Your task to perform on an android device: I want to change the Untitle document name to Old Project
Image 0: 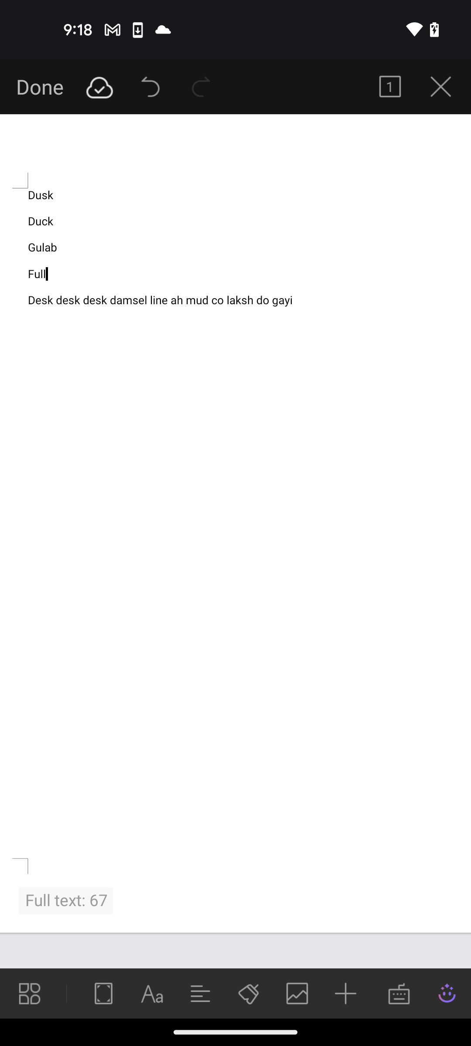
go back
Step 0: press back button
Image 1: 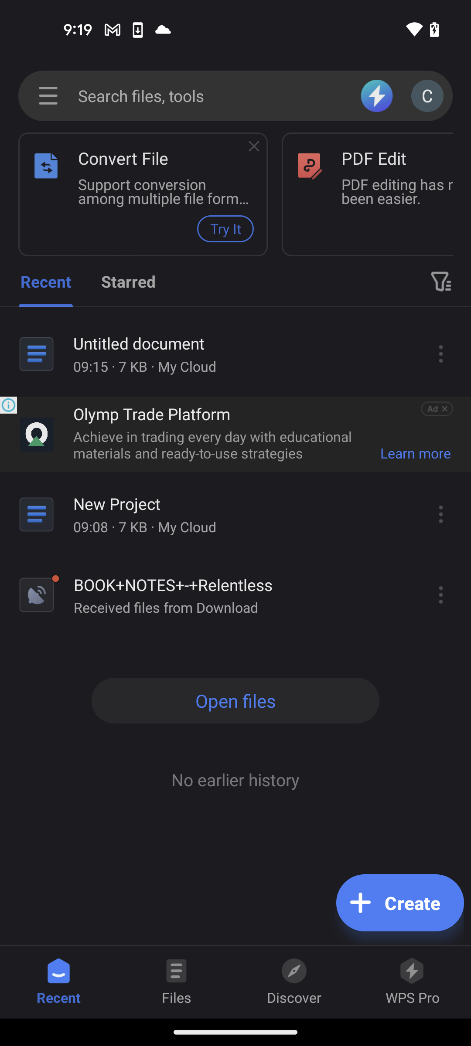
click on the three dots icon of Untitled document
Step 1: click (436, 355)
Image 2: 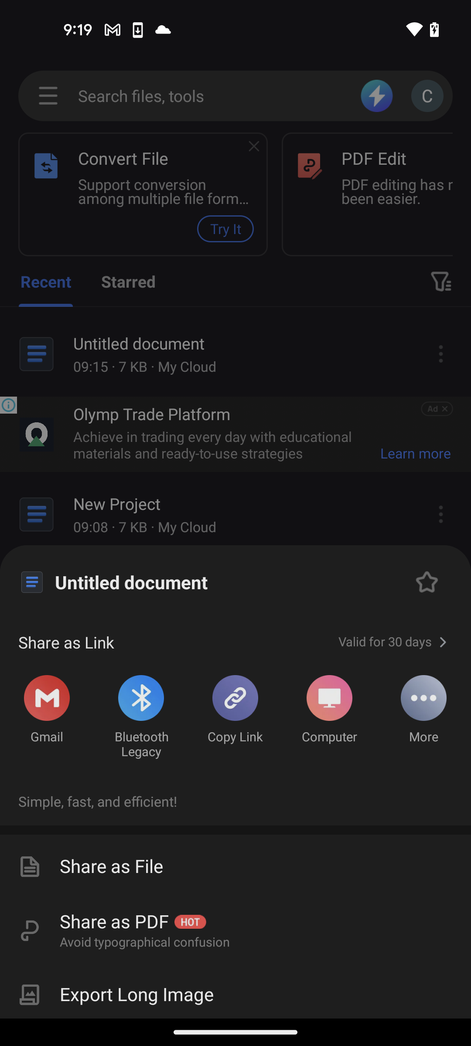
scroll down
Step 2: scroll down
Image 3: 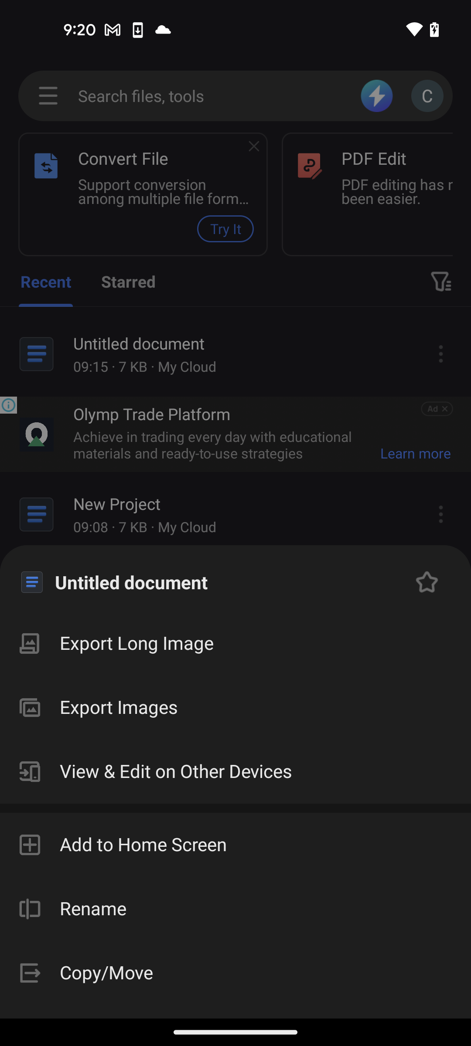
click on Rename option
Step 3: click (93, 909)
Image 4: 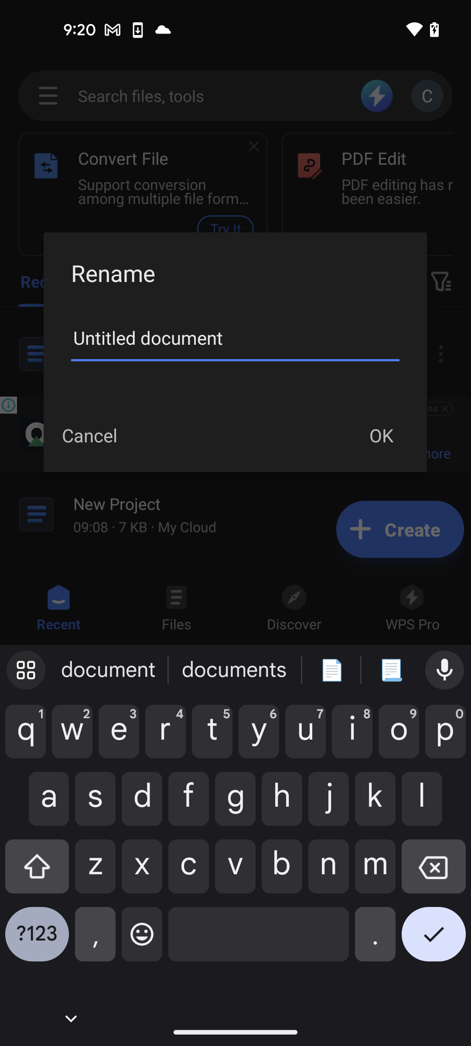
type Old Project
Step 4: type "Old Project"
Image 5: 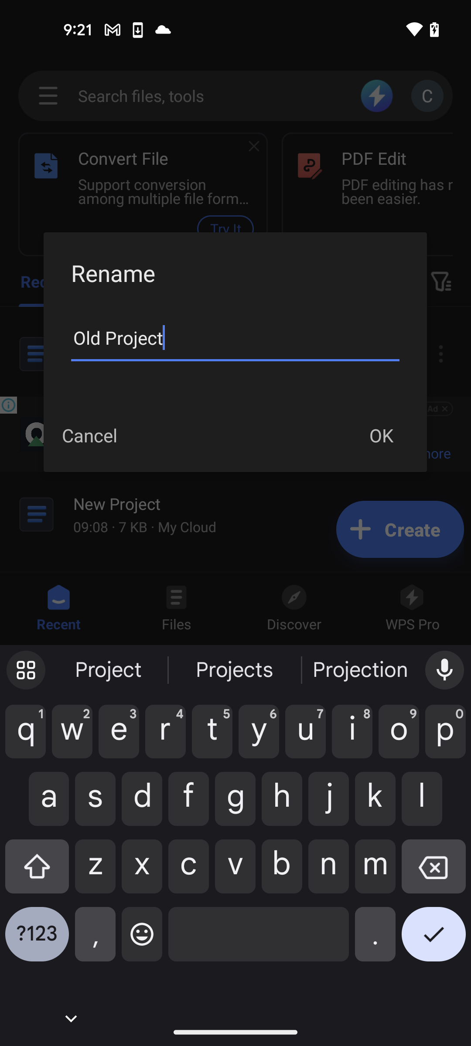
click on OK
Step 5: click (381, 435)